Your task to perform on an android device: I want to know the historical exchange rates of the GBP to AED  for the last 10 years using the Xe app.
Image 0: 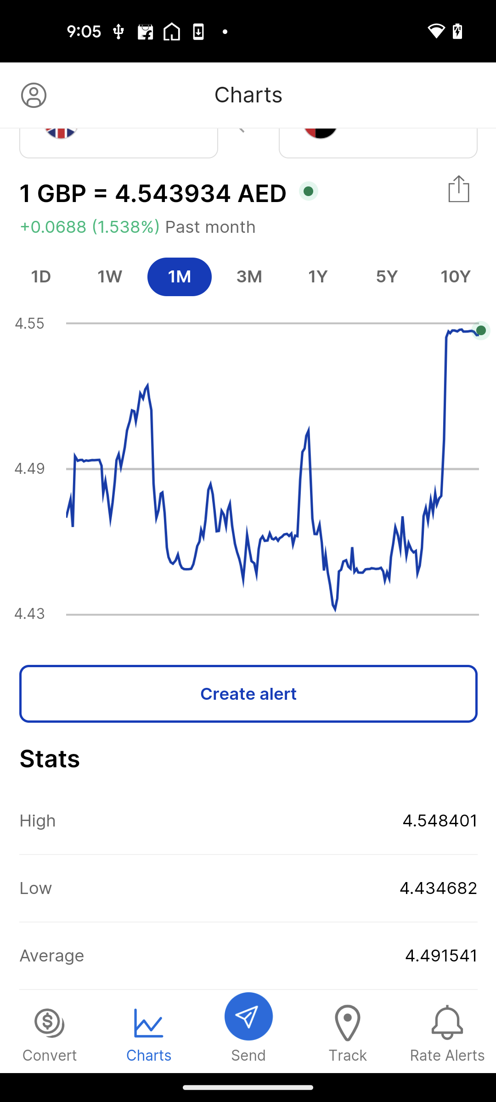
Click on the 10Y button above the chart
Step 0: click (456, 276)